Your task to perform on an android device: I'm going to meet my son in Berlin for important work with my wife and I decided to go there by flight, so search for the one way flight from Stuttgart to Berlin airport on January 1,2024 in the Wego Flights & Hotels app.
Image 0: 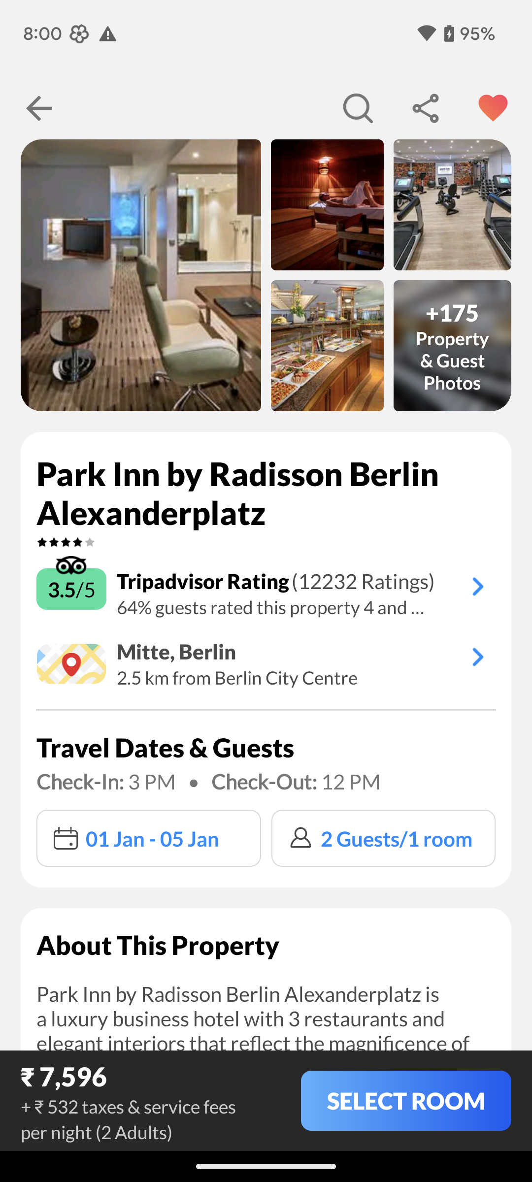
Open the Wego Flights & Hotels app.
Step 0: open app "Wego Flights & Hotels"
Image 1: 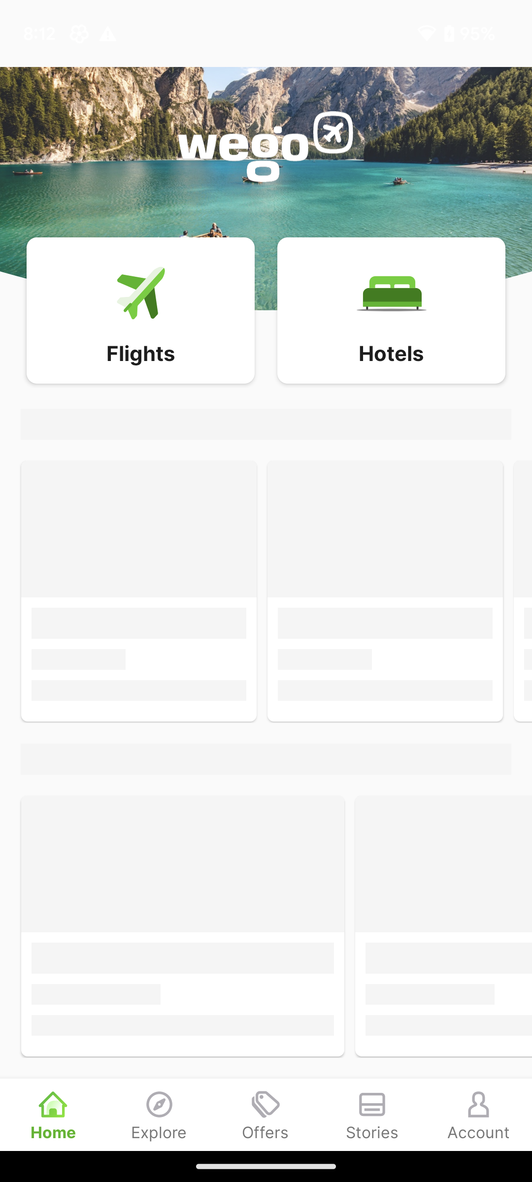
Open the Wego Flights & Hotels app.
Step 1: wait
Image 2: 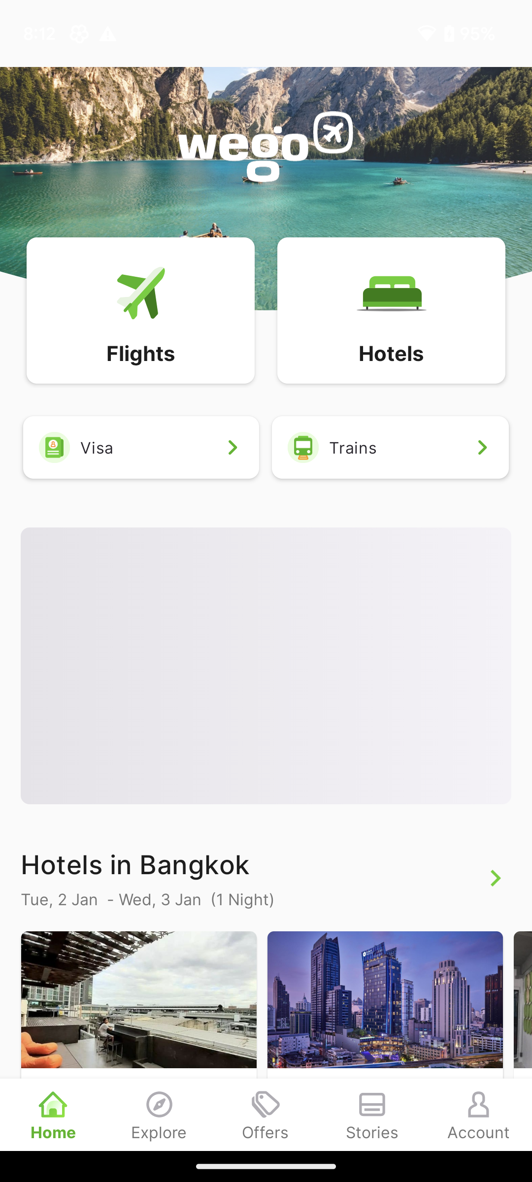
Click on the Flights tab icon to search for the flights.
Step 2: click (141, 293)
Image 3: 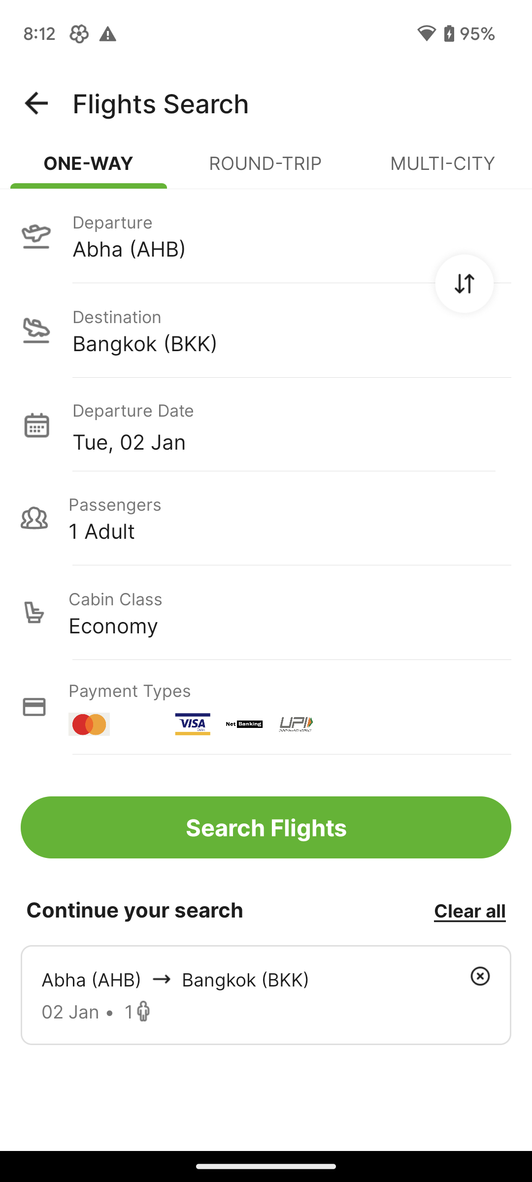
Click on the first input box to enter the departure location.
Step 3: click (292, 249)
Image 4: 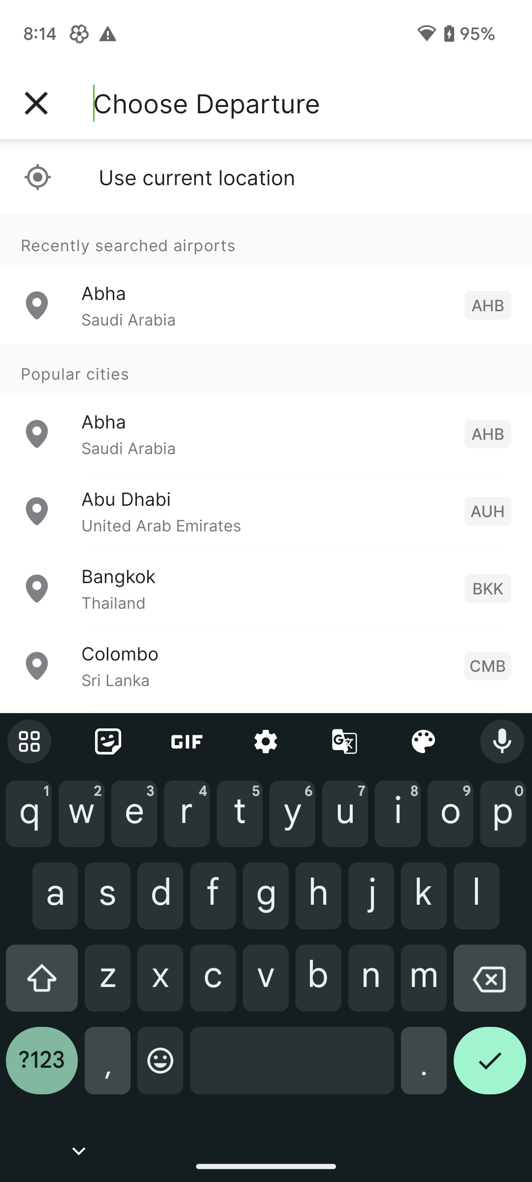
Type Stuttgart in the search location bar to search for the departure location.
Step 4: type "Stuttgart"
Image 5: 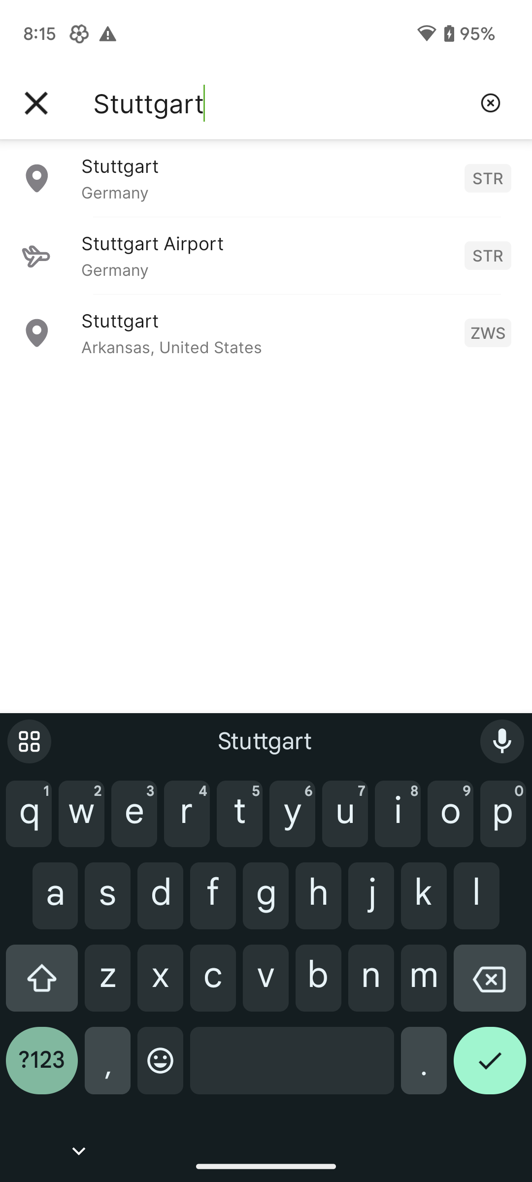
Click on the first suggested option to select the departure location.
Step 5: click (267, 165)
Image 6: 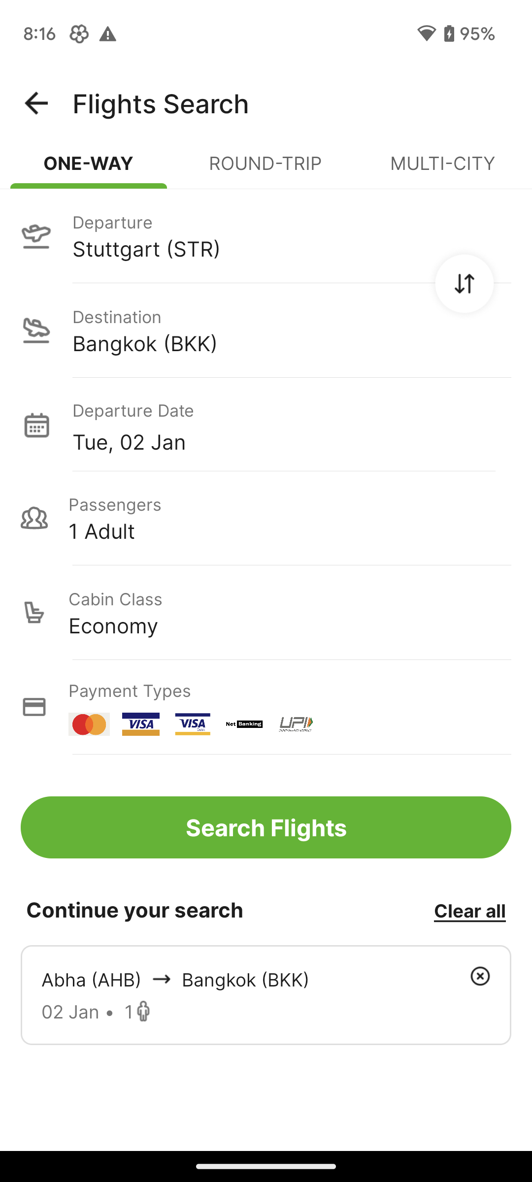
Click on the second input box to enter the destination location.
Step 6: click (292, 343)
Image 7: 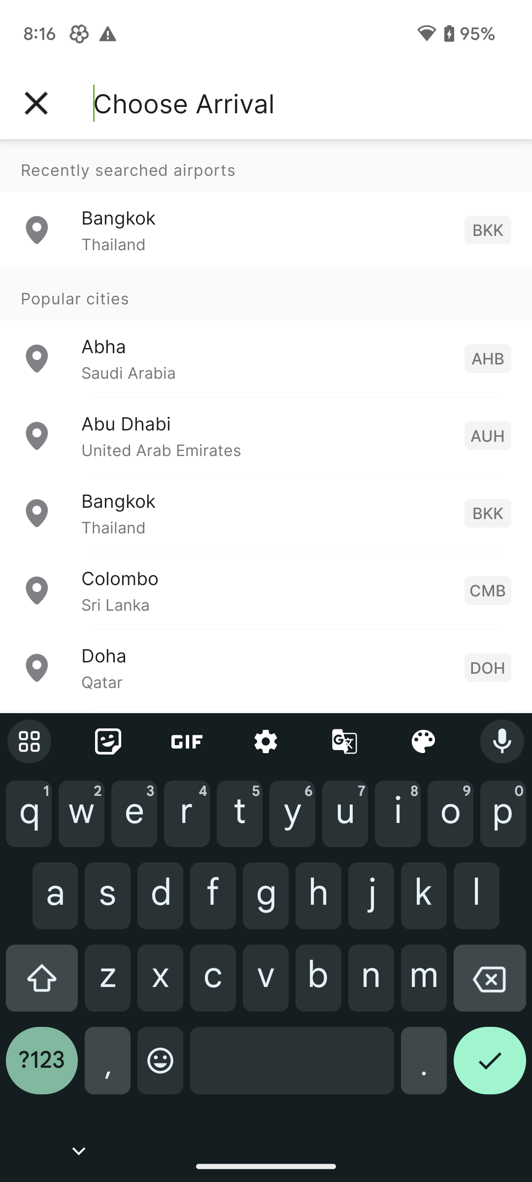
Type Berlin in the search location bar to search for the destination location.
Step 7: type "Berlin"
Image 8: 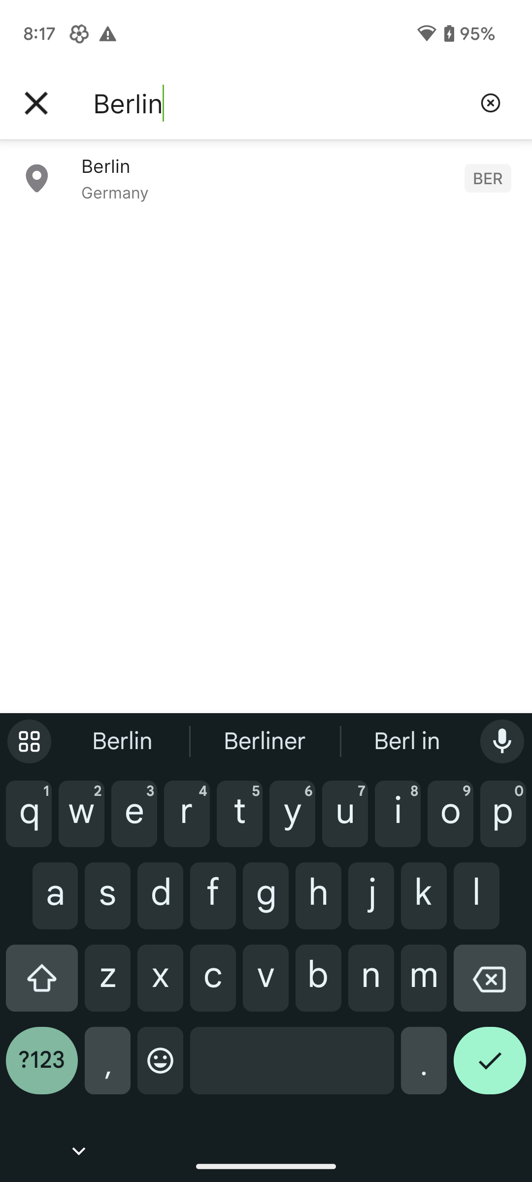
Click on the Berlin, Germany to select the destination location.
Step 8: click (267, 165)
Image 9: 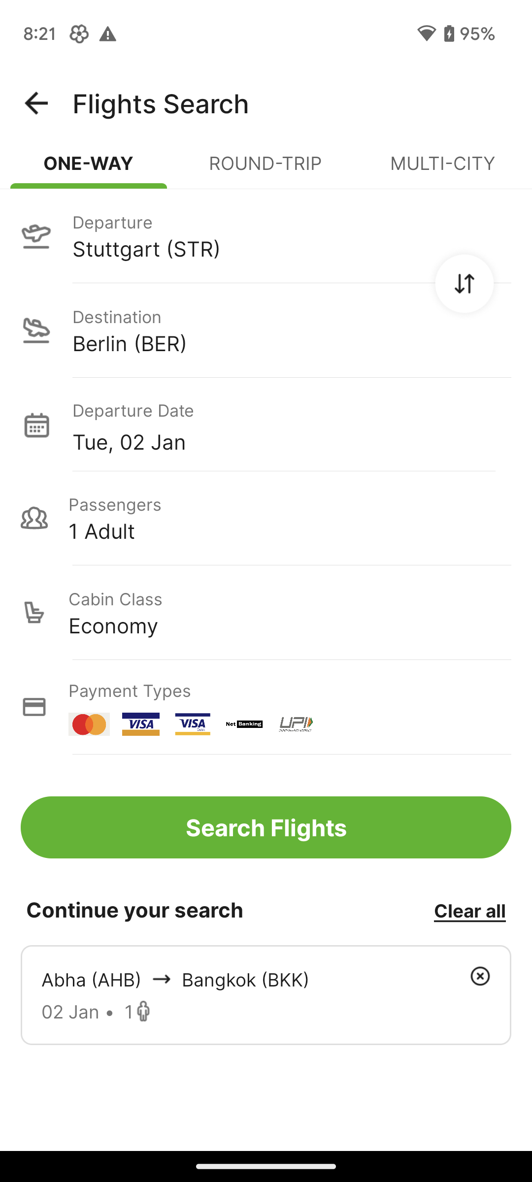
Click on the date section to select the departure date.
Step 9: click (292, 447)
Image 10: 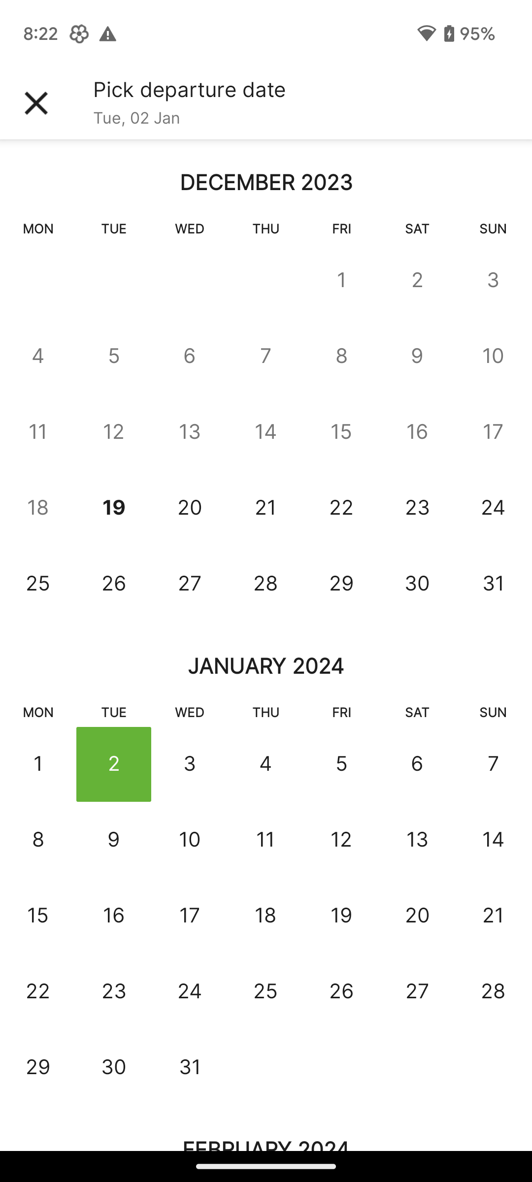
Click on the January 1 to select the departure date.
Step 10: click (35, 761)
Image 11: 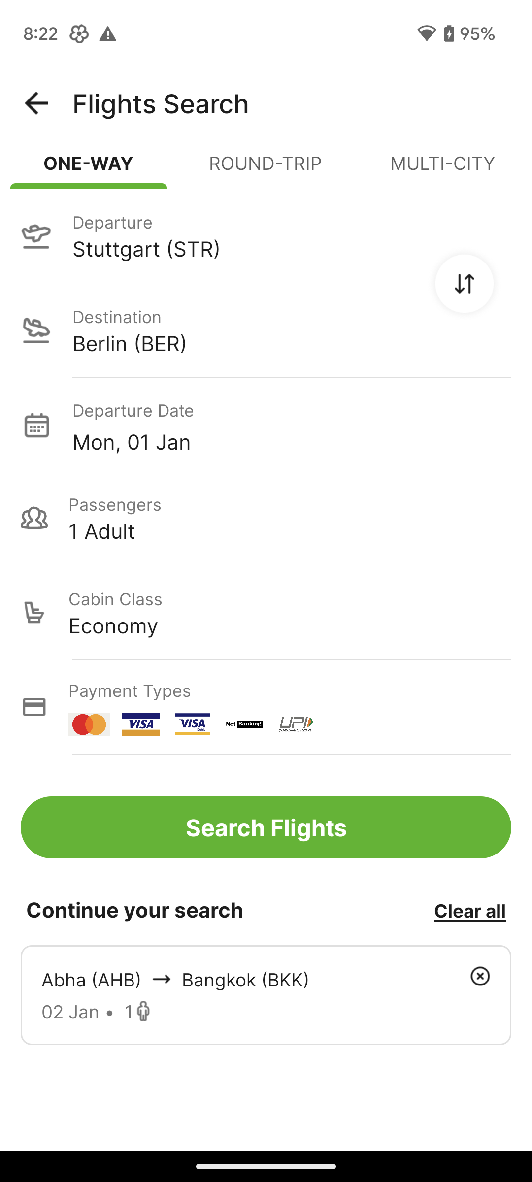
Click on the passengers section to select the number of passengers.
Step 11: click (289, 517)
Image 12: 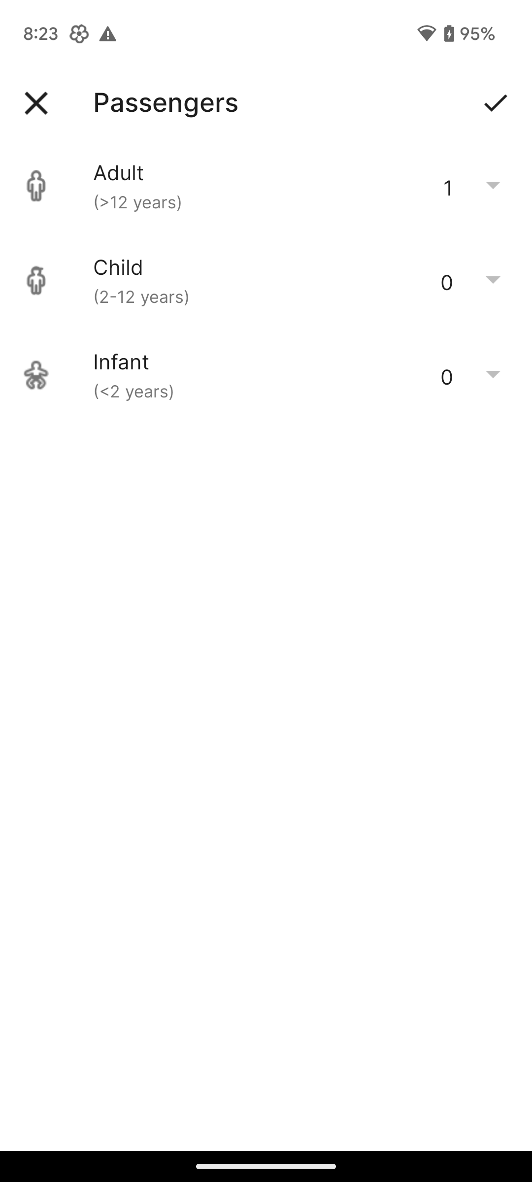
Click on the plus icon of the Adults passenger to enter the number of passengers.
Step 12: click (490, 180)
Image 13: 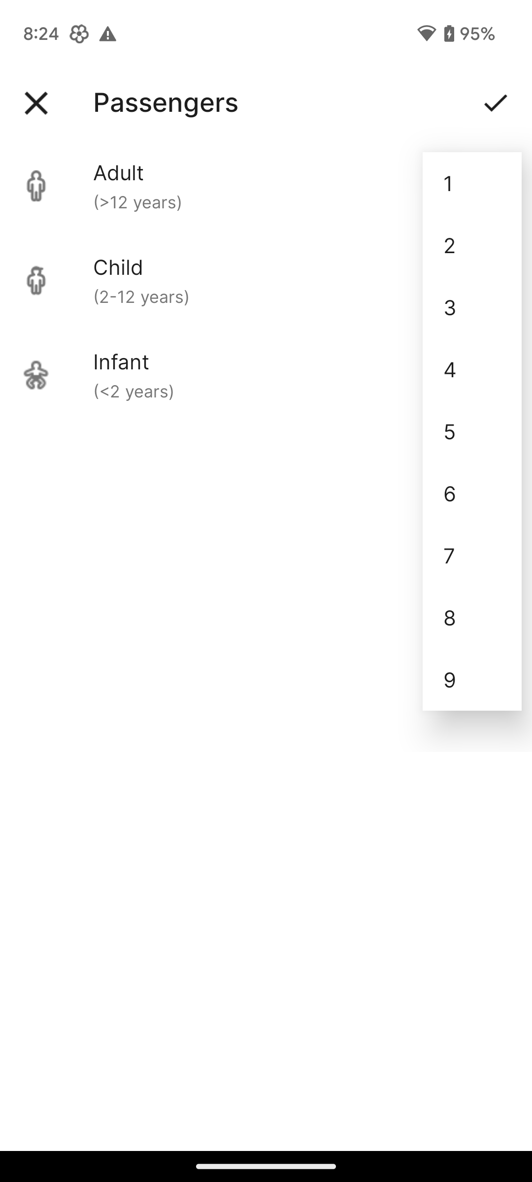
Click on the 2 to select the number of passengers.
Step 13: click (472, 245)
Image 14: 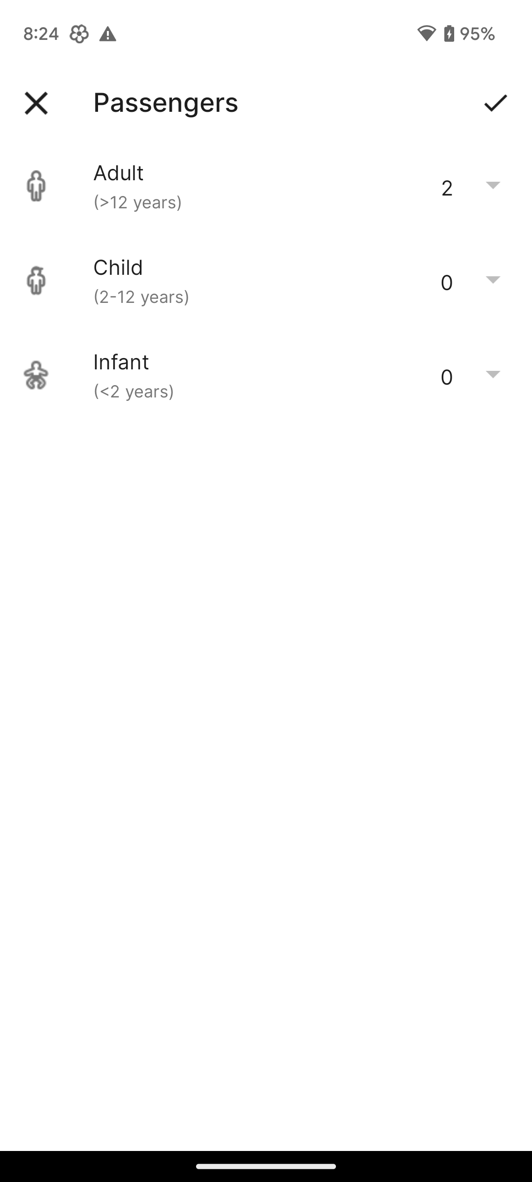
Click on the right tick icon at the top right corner of the screen to confirm the number of passengers.
Step 14: click (495, 102)
Image 15: 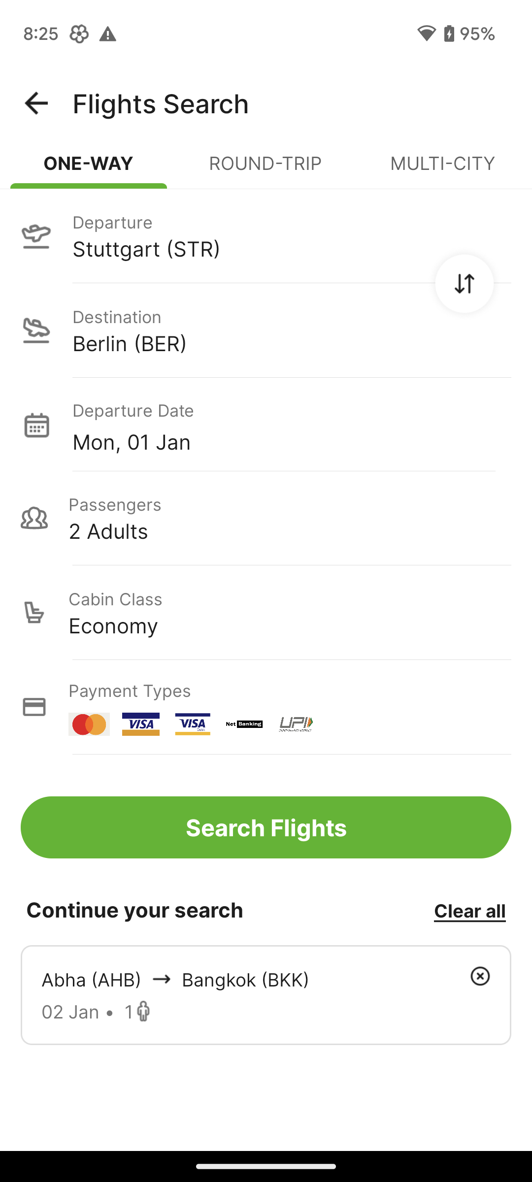
Click on the Search Flights button to search for the flights.
Step 15: click (266, 827)
Image 17: 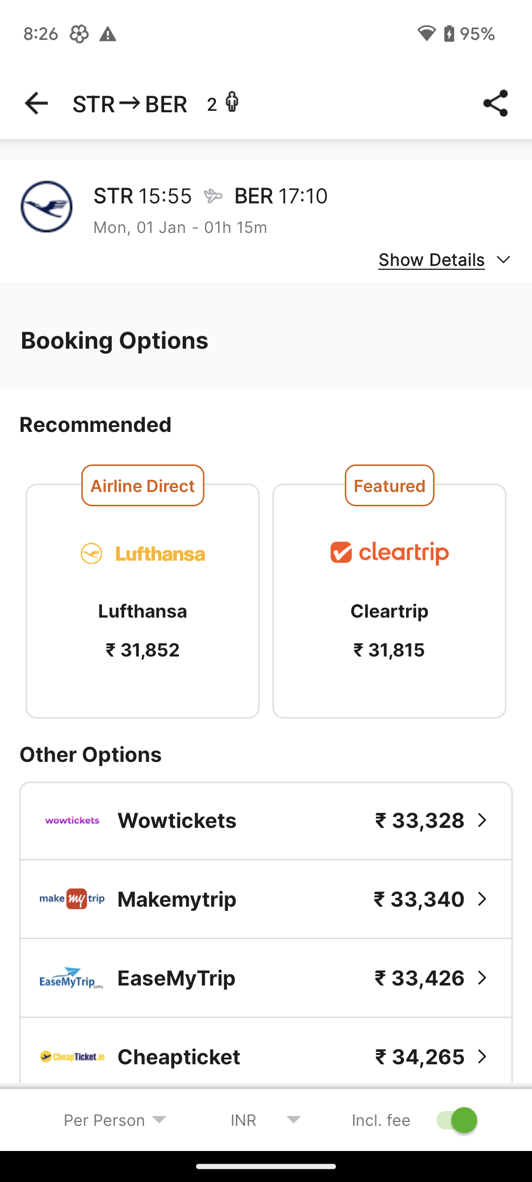
Click on the Search Flights button to search for the flights.
Step 17: wait